Your task to perform on an android device: To make it easier for me to read The Alchemist on the Amazon Kindle Books app, change the theme to Standard.
Image 0: 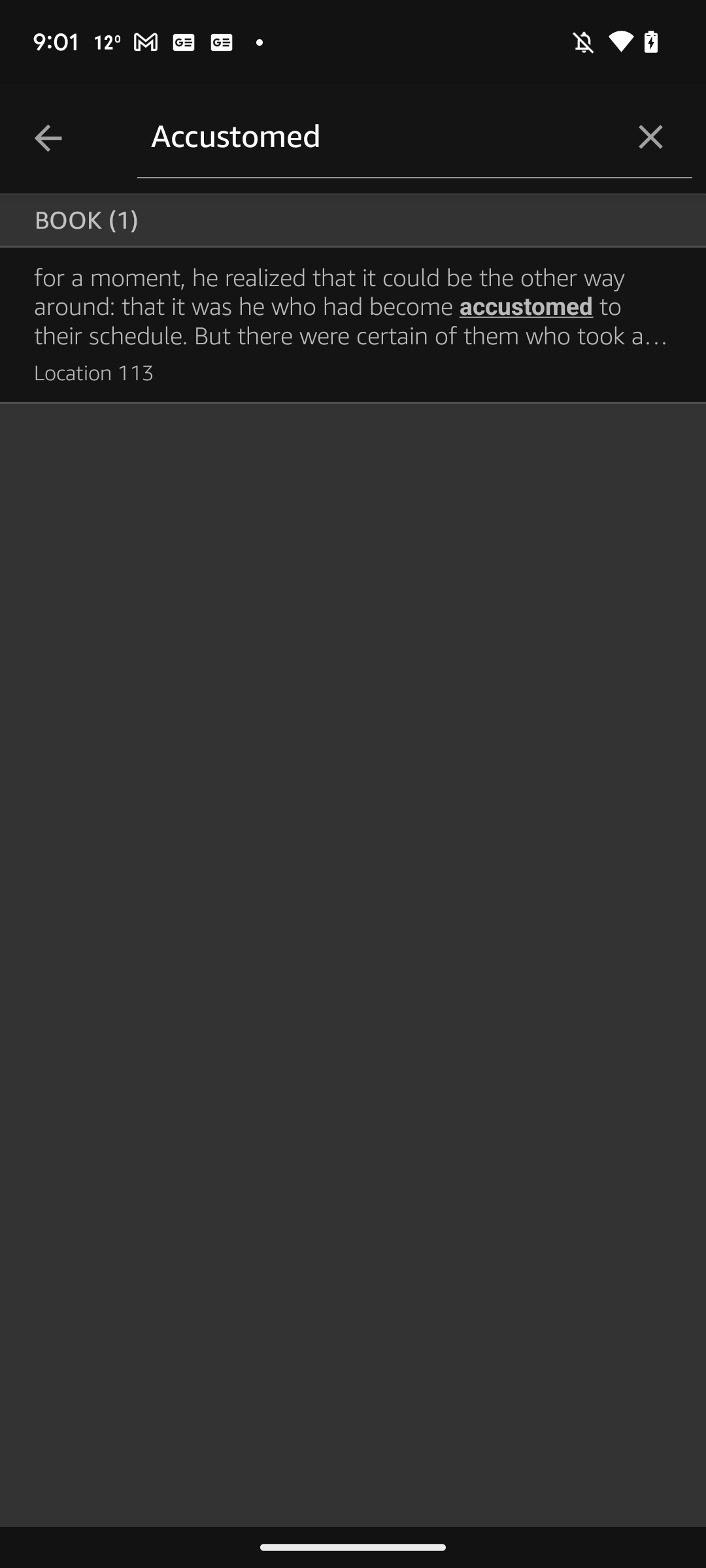
Go back to the previous page
Step 0: press back button
Image 1: 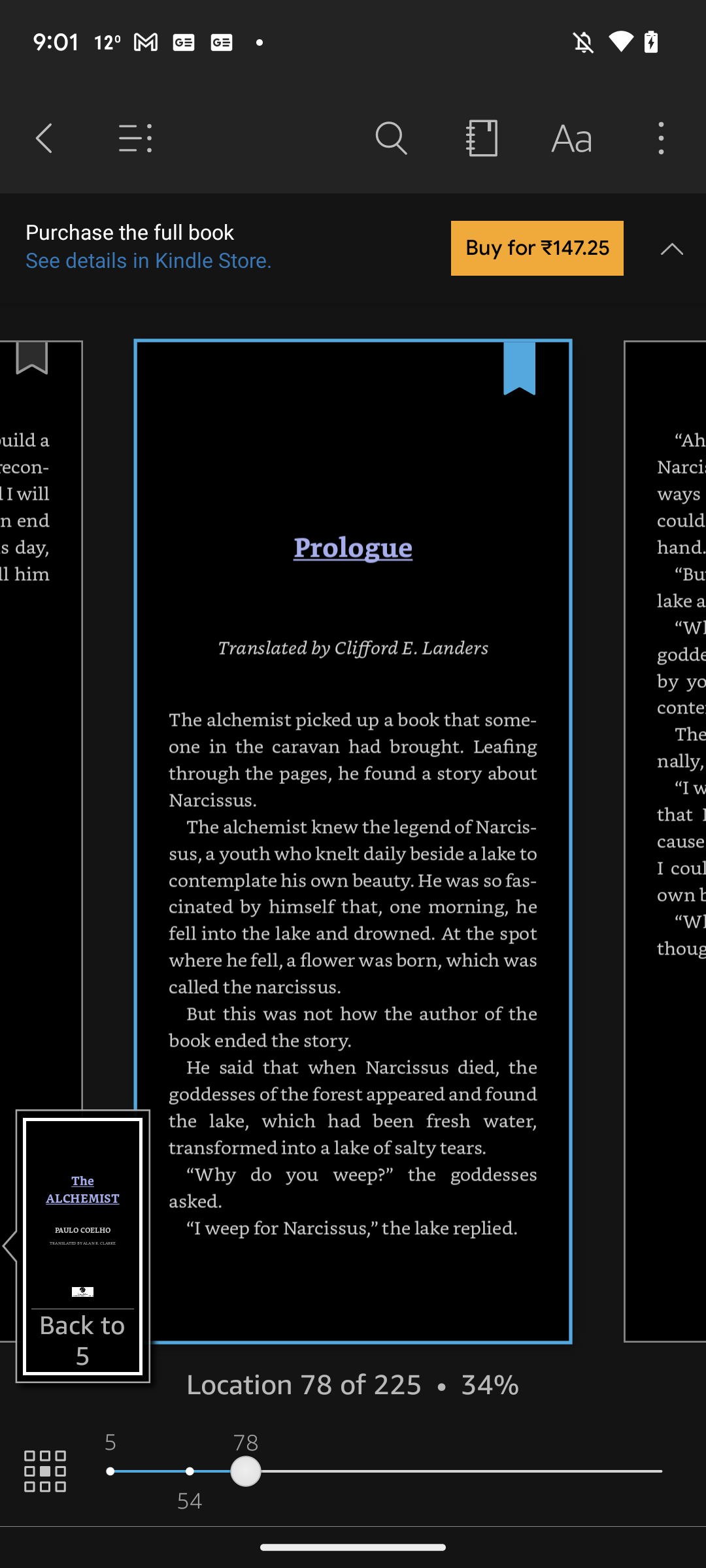
Click on the font icon
Step 1: click (571, 139)
Image 2: 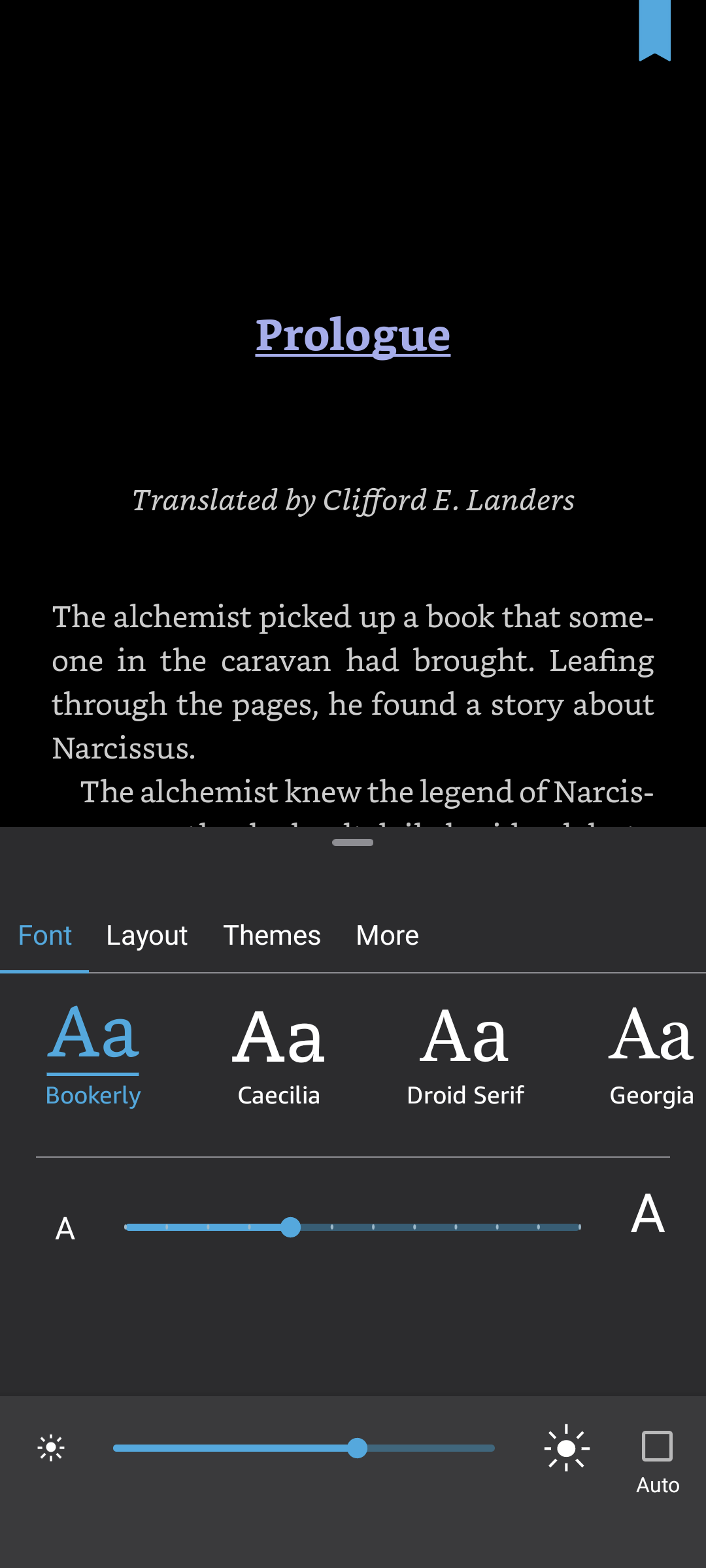
Click on the theme option 
Step 2: click (272, 935)
Image 3: 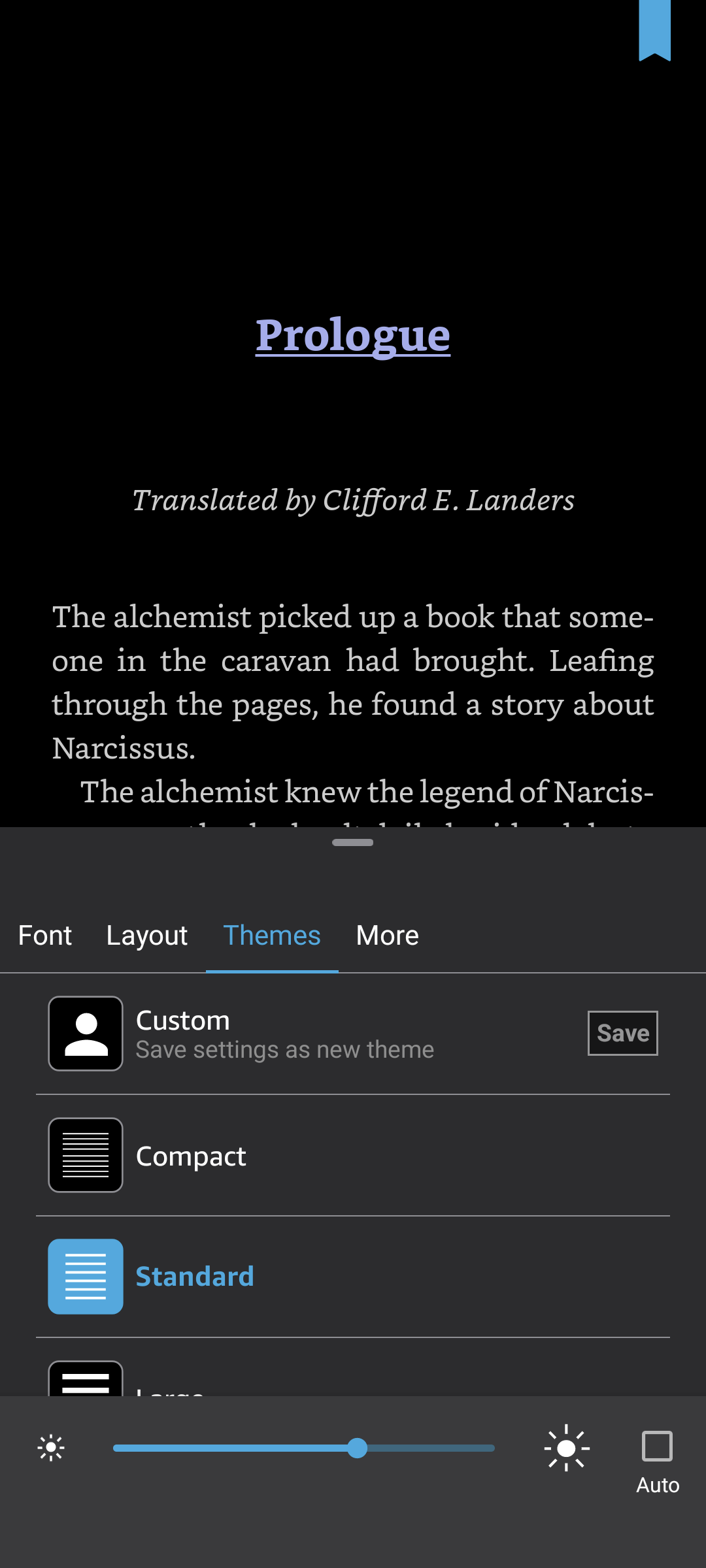
Click on the theme option 
Step 3: wait
Image 4: 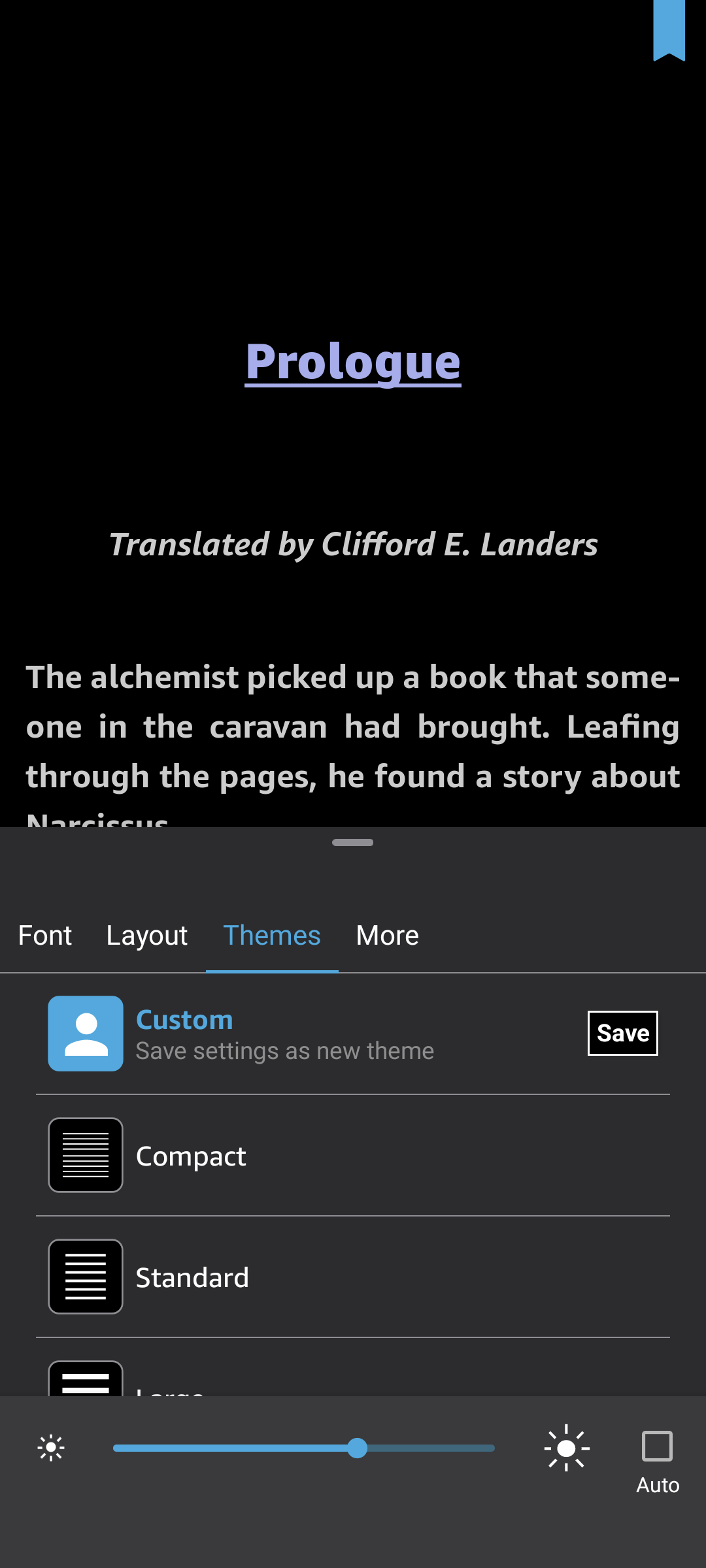
Select on Standard
Step 4: click (353, 1194)